Your task to perform on an android device: Open Google Translate and download the korean language then translate the text  where is my bestfriend mohit from English to korean  in offline mode
Image 0: 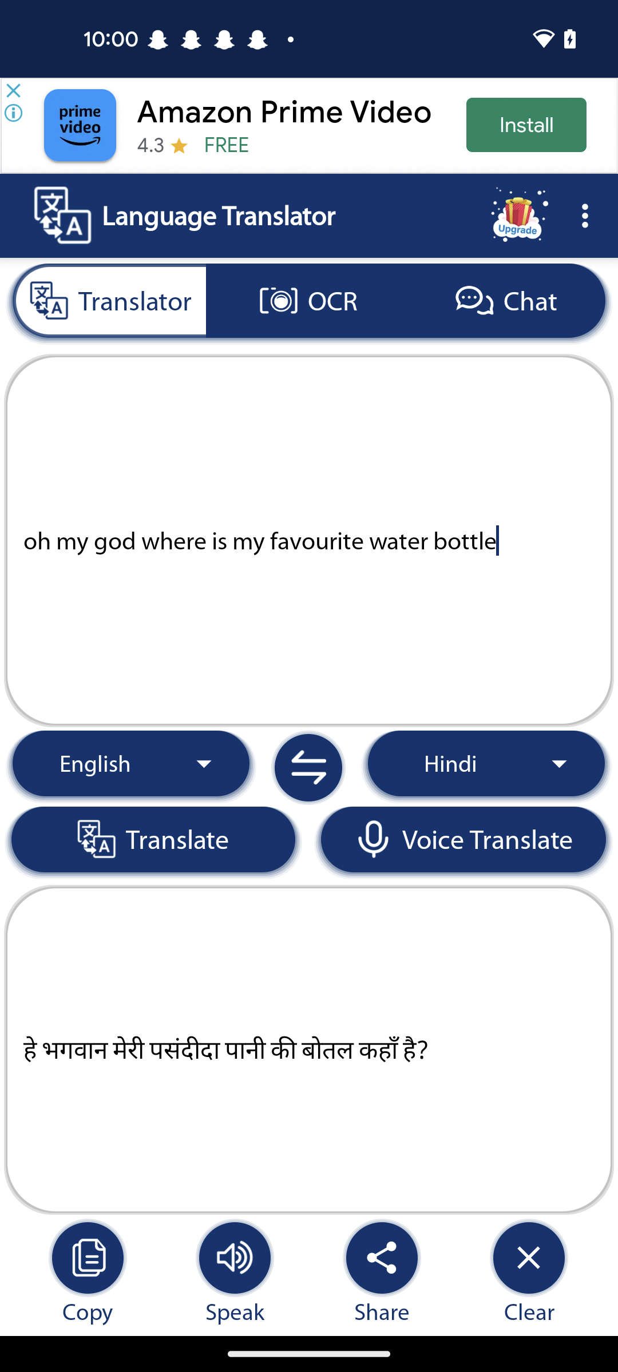
open google translate app
Step 0: open app "Translate"
Image 1: 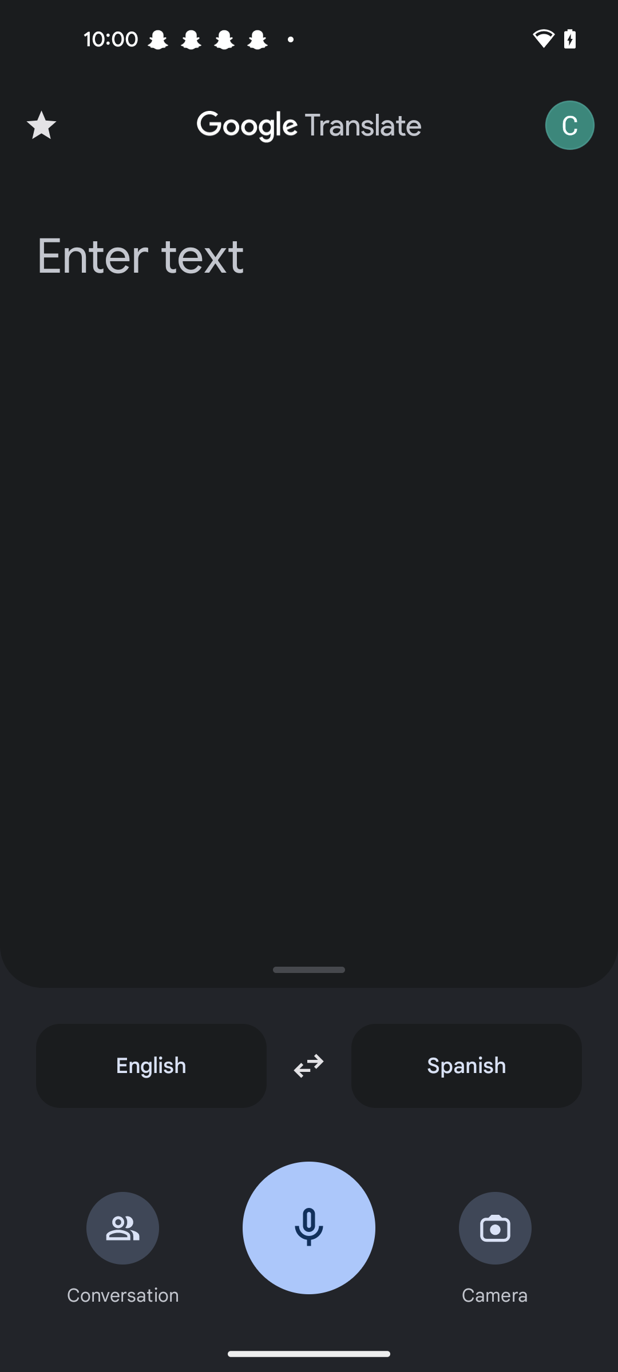
Click on the spanish tab
Step 1: click (466, 1066)
Image 2: 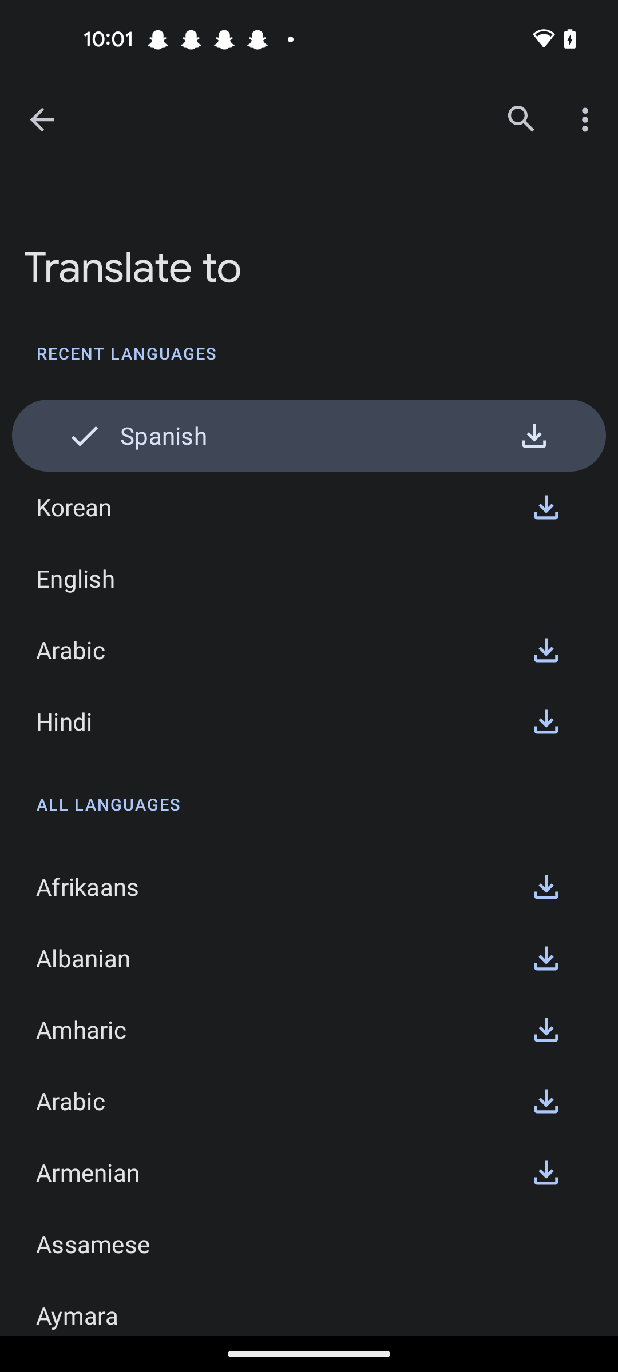
Download the Korean language 
Step 2: click (545, 507)
Image 3: 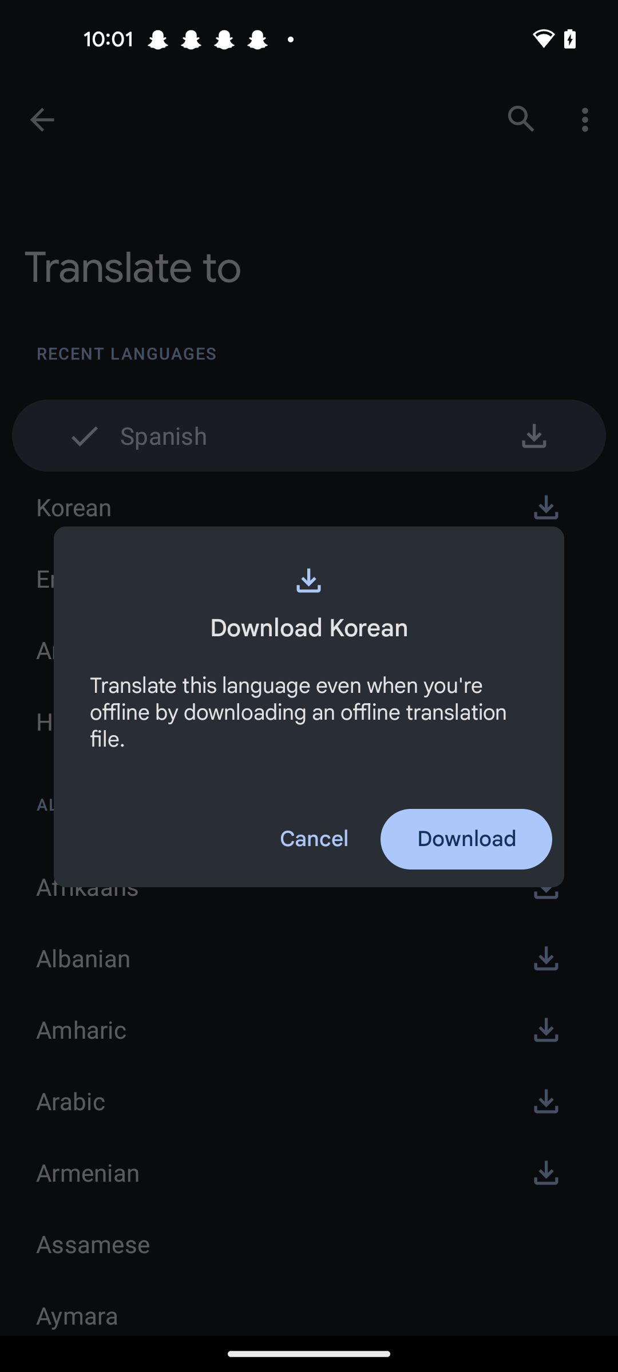
Click on the Download button
Step 3: click (466, 839)
Image 4: 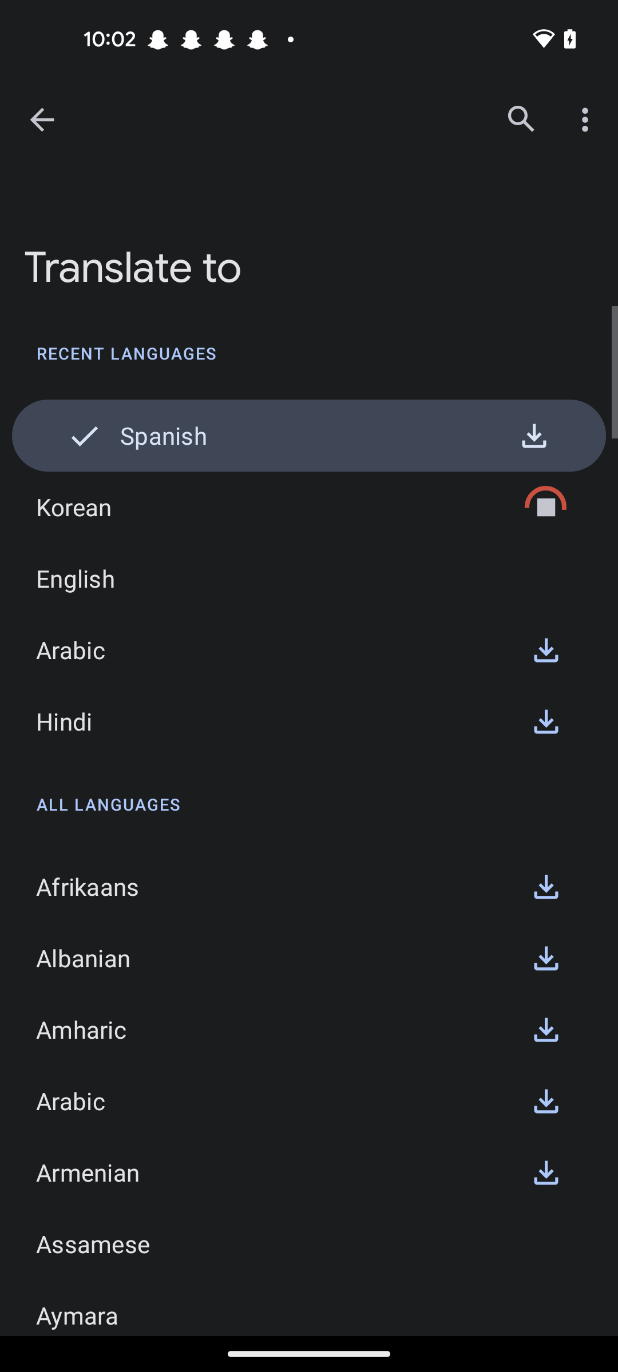
Click on the Download button
Step 4: wait
Image 5: 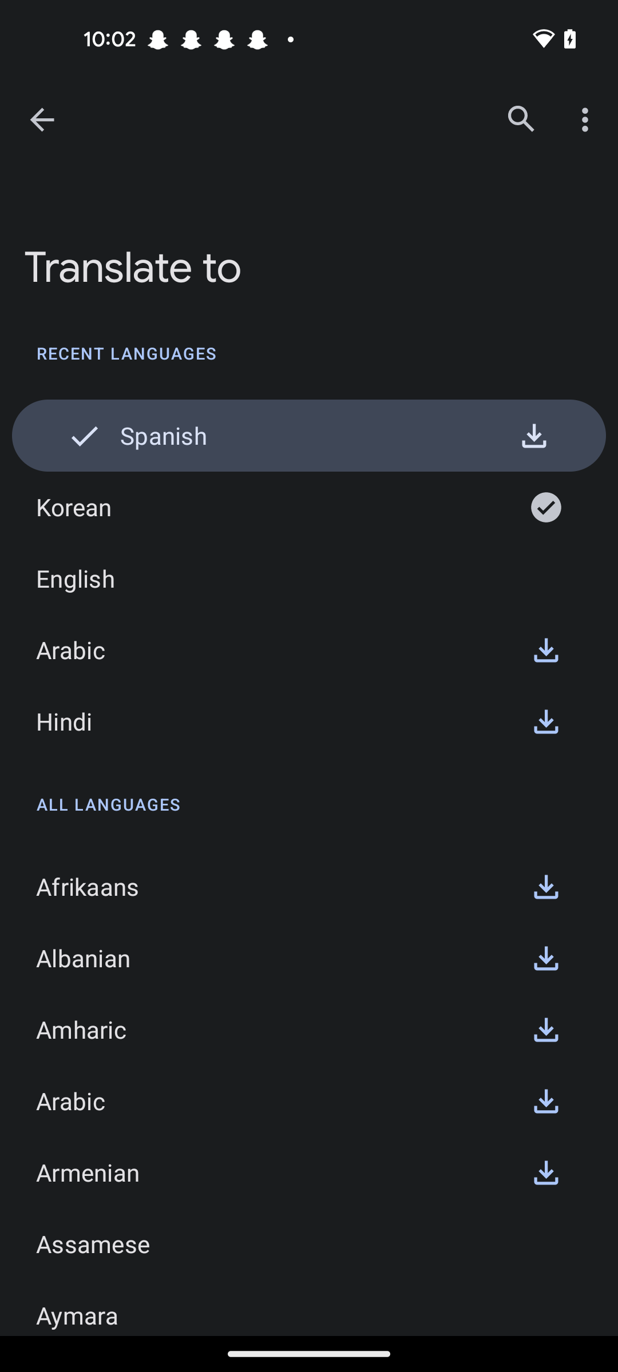
Click on the korean option 
Step 5: click (272, 506)
Image 6: 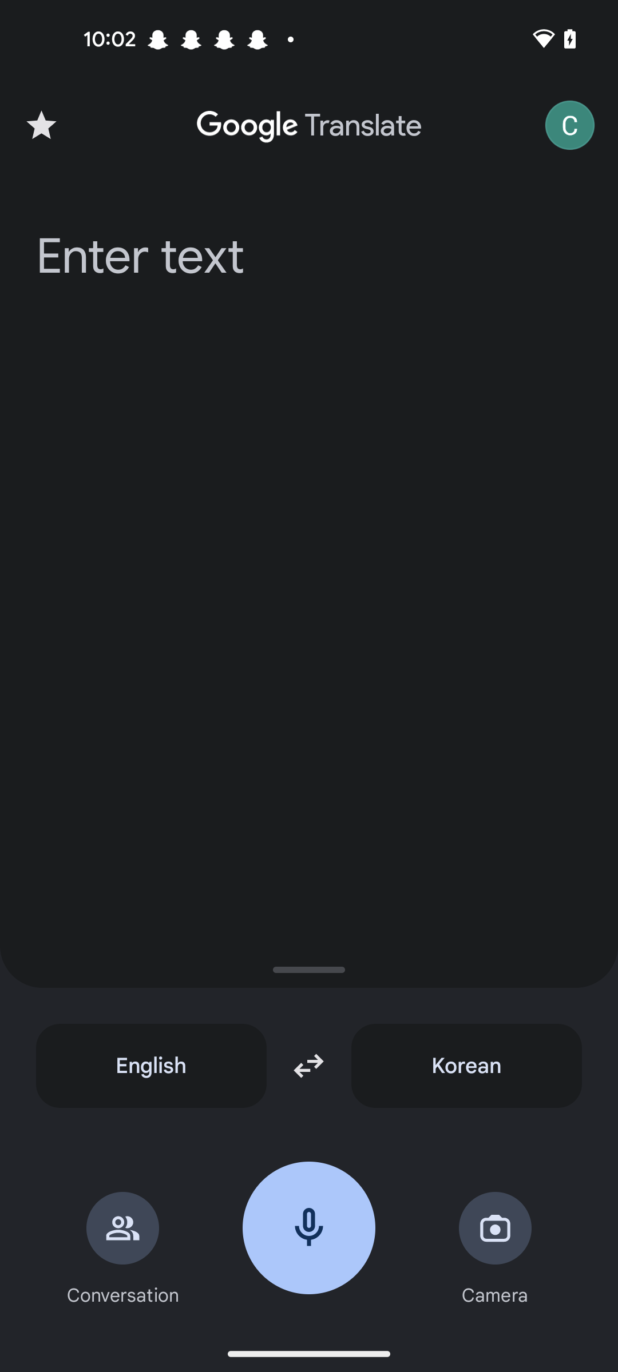
Swipe down to phone control panel 
Step 6: scroll up
Image 7: 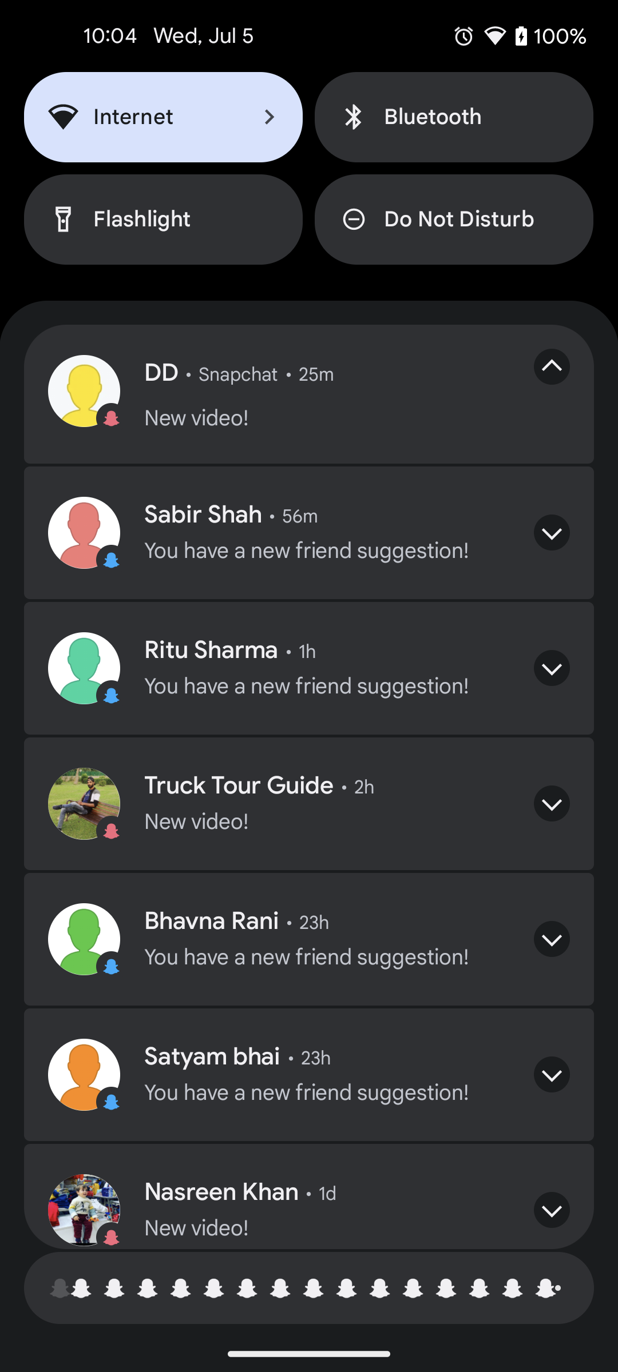
Click on the internet tab
Step 7: click (166, 117)
Image 8: 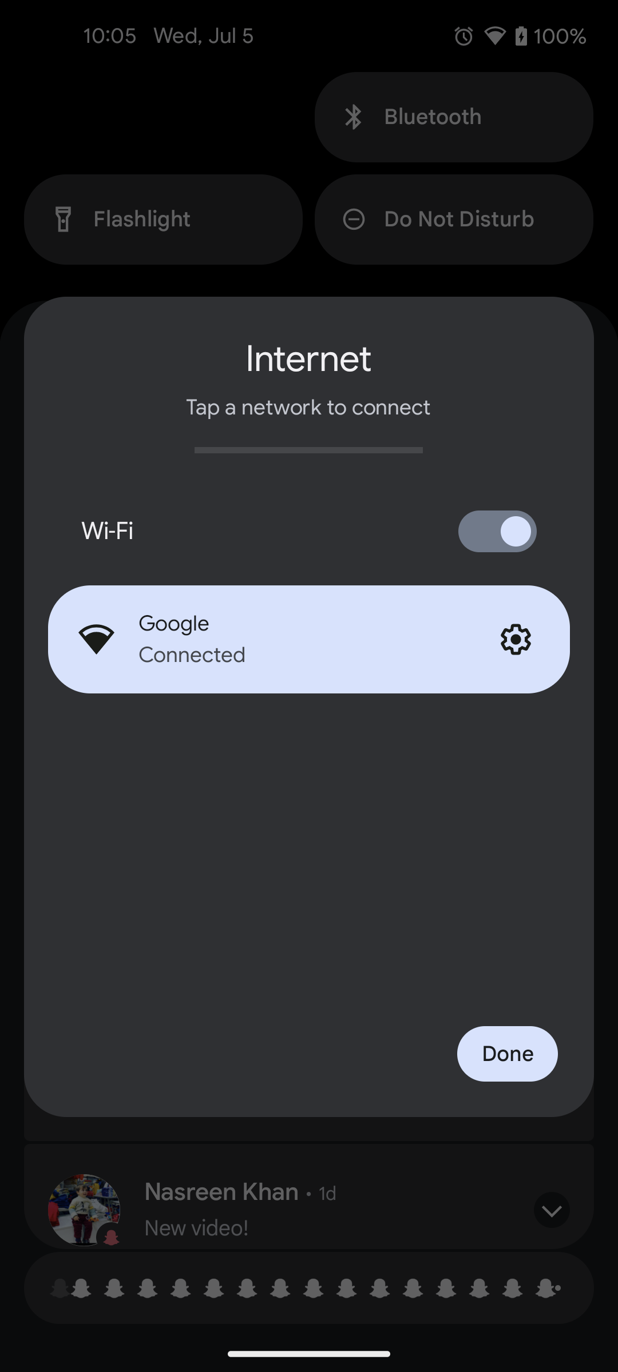
Click on the wi-fi toggle 
Step 8: click (497, 531)
Image 9: 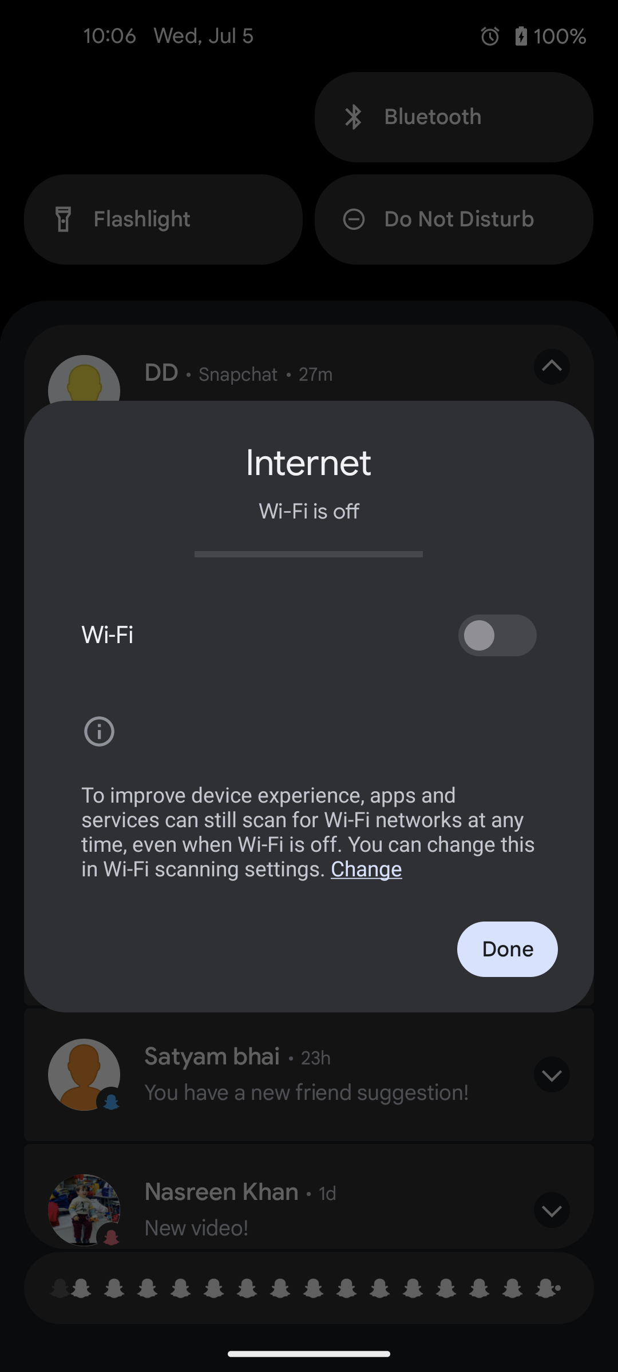
Click on the done button 
Step 9: click (508, 949)
Image 10: 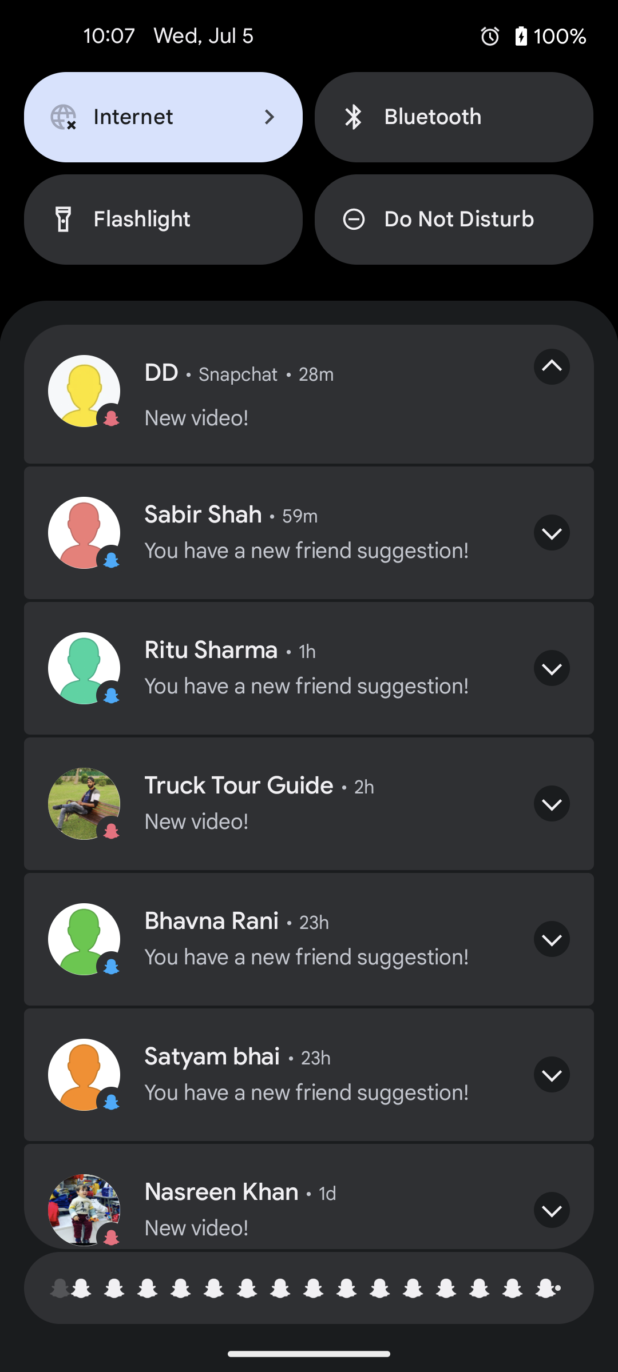
Swipe up to phone control panel 
Step 10: scroll down
Image 11: 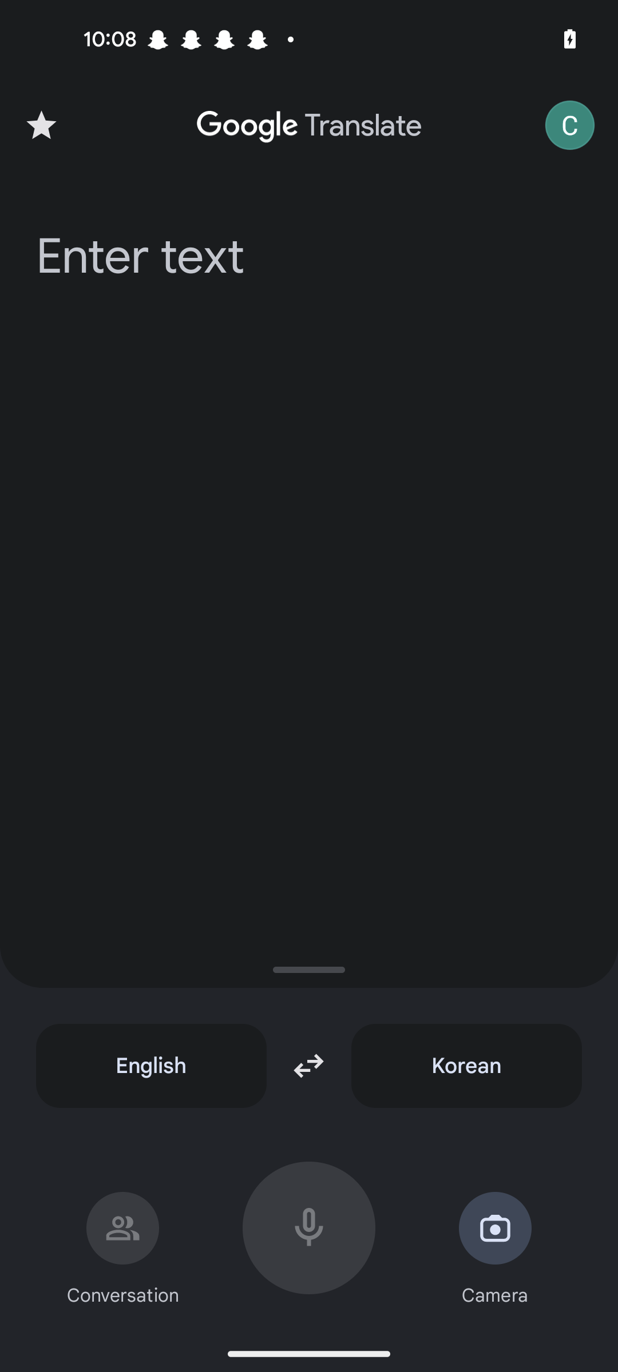
Click on the enter text bar
Step 11: click (309, 587)
Image 12: 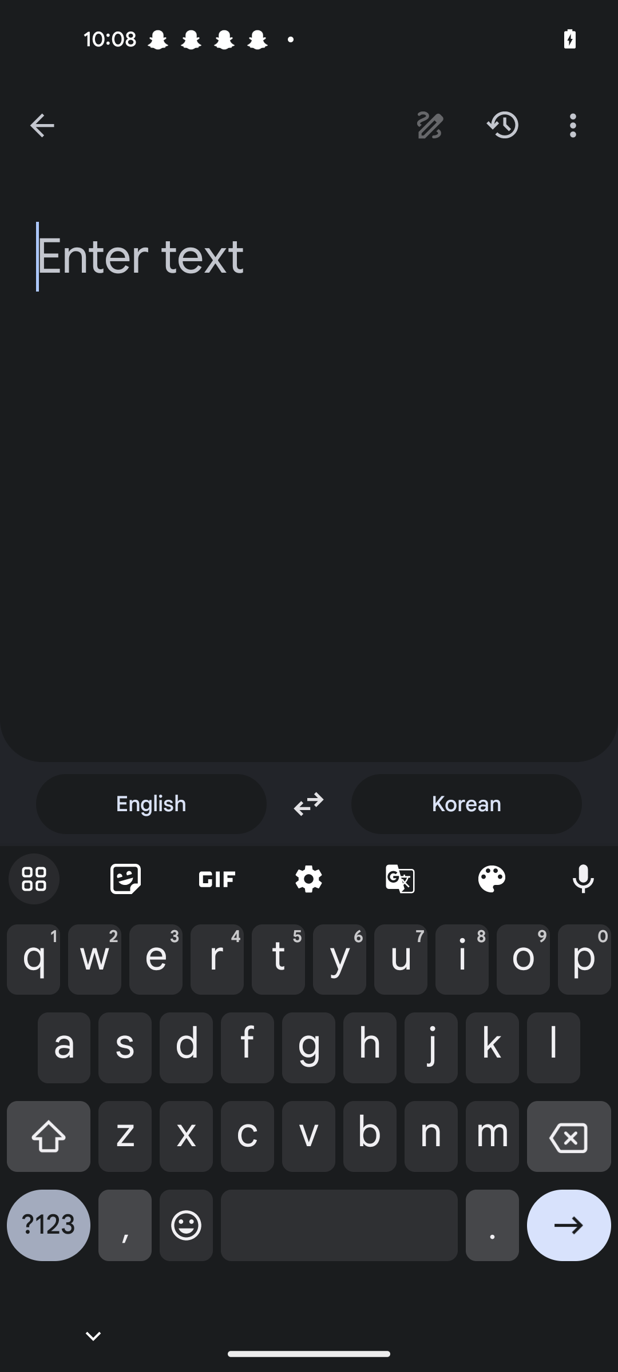
Enter as where is my bestfriend mohit
Step 12: type "where is my bestfriend mohit"